Your task to perform on an android device: As I want a programme for the full body, select the Full Body 7x4 Challenge in the Home Workout app.
Image 0: 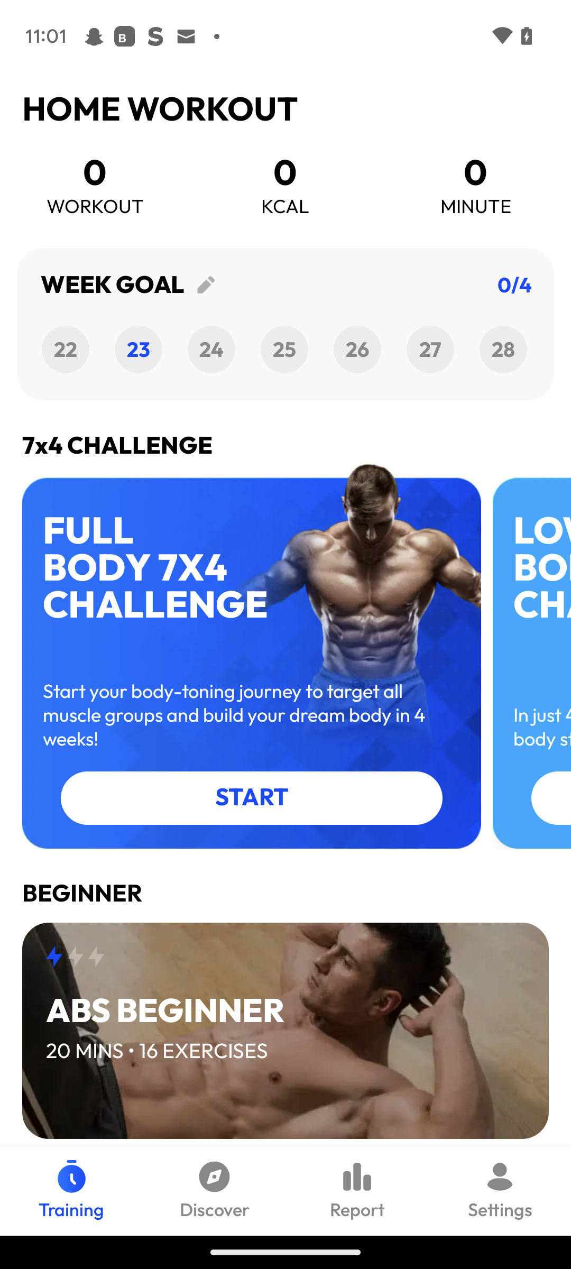
Click on the start button of the full body 7X4 challenge
Step 0: click (251, 798)
Image 1: 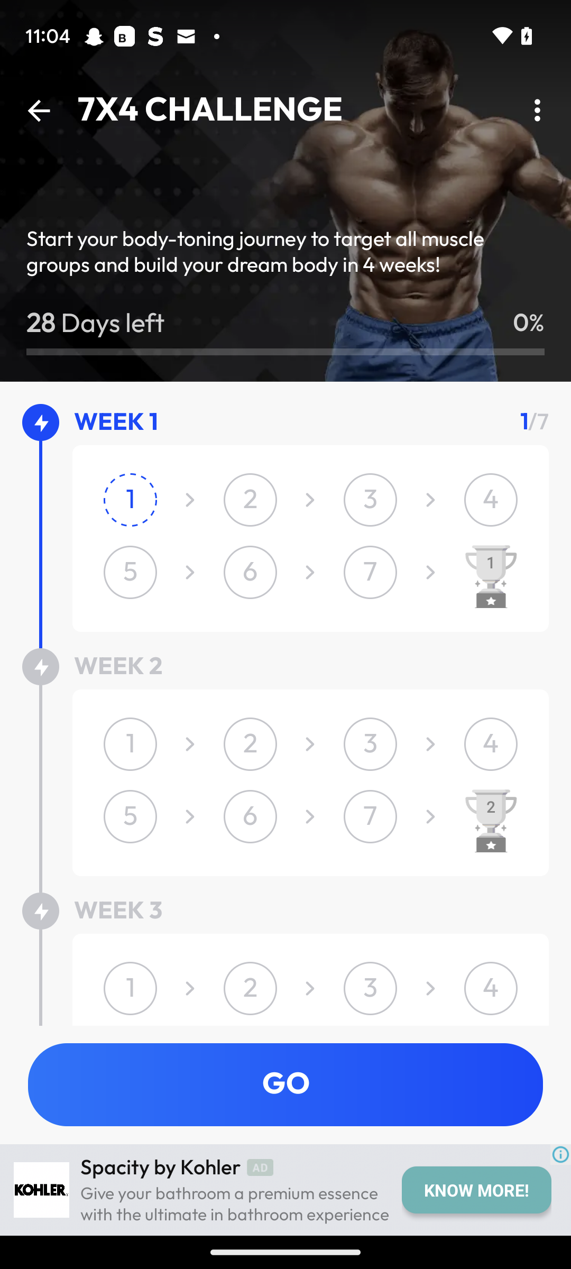
Click on the go button
Step 1: click (285, 1084)